Your task to perform on an android device: Look for the  wardrobe handles in the Hardware category in the TEMU app
Image 0: 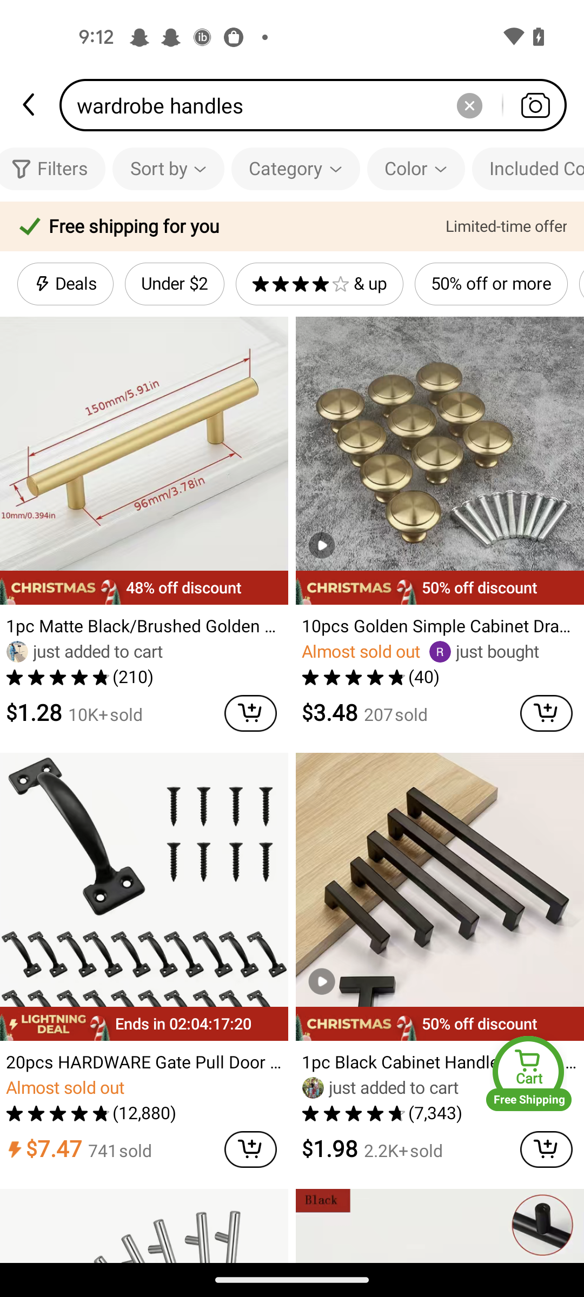
Click on the Filters tab
Step 0: click (62, 169)
Image 1: 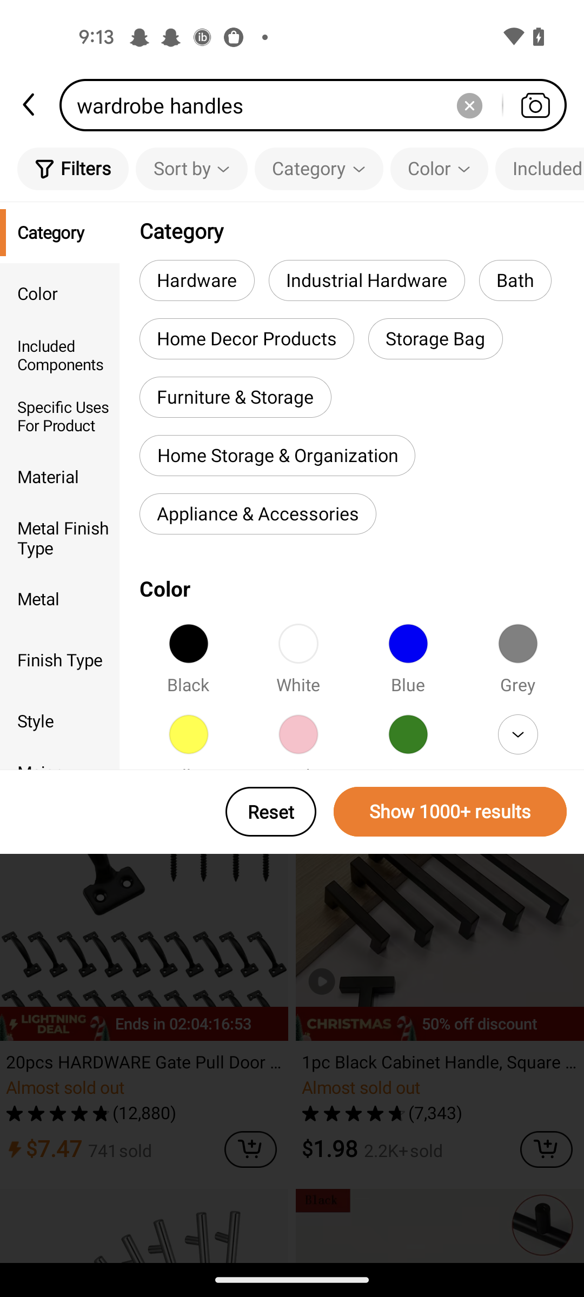
Click on the Hardware category
Step 1: click (174, 284)
Image 2: 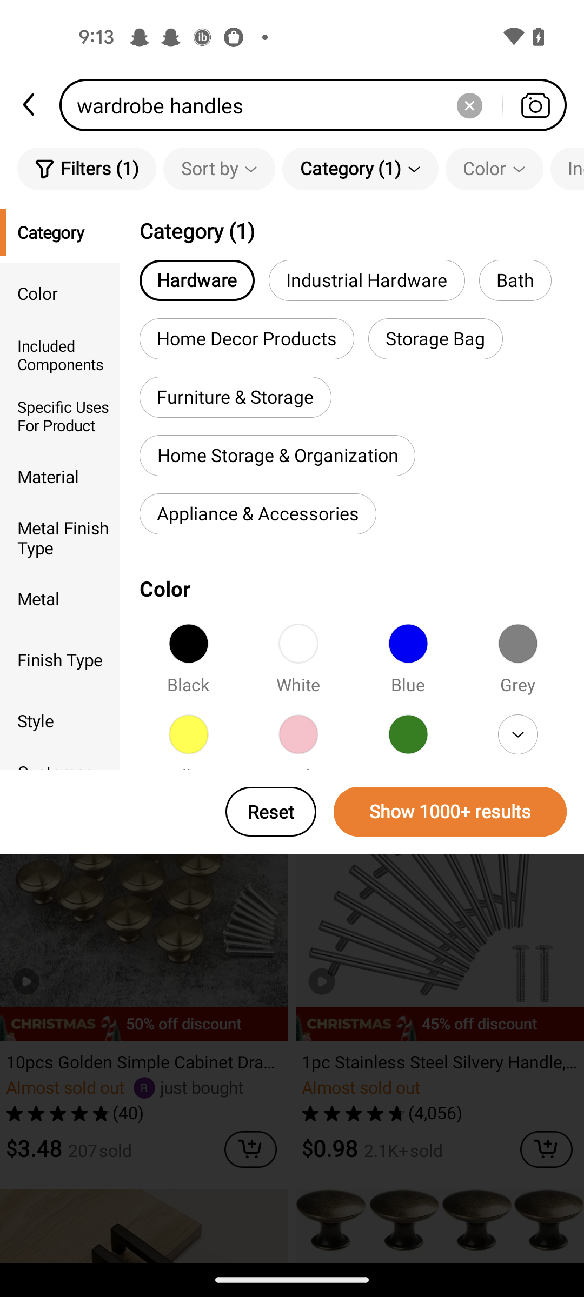
Click on the Show tab
Step 2: click (450, 811)
Image 3: 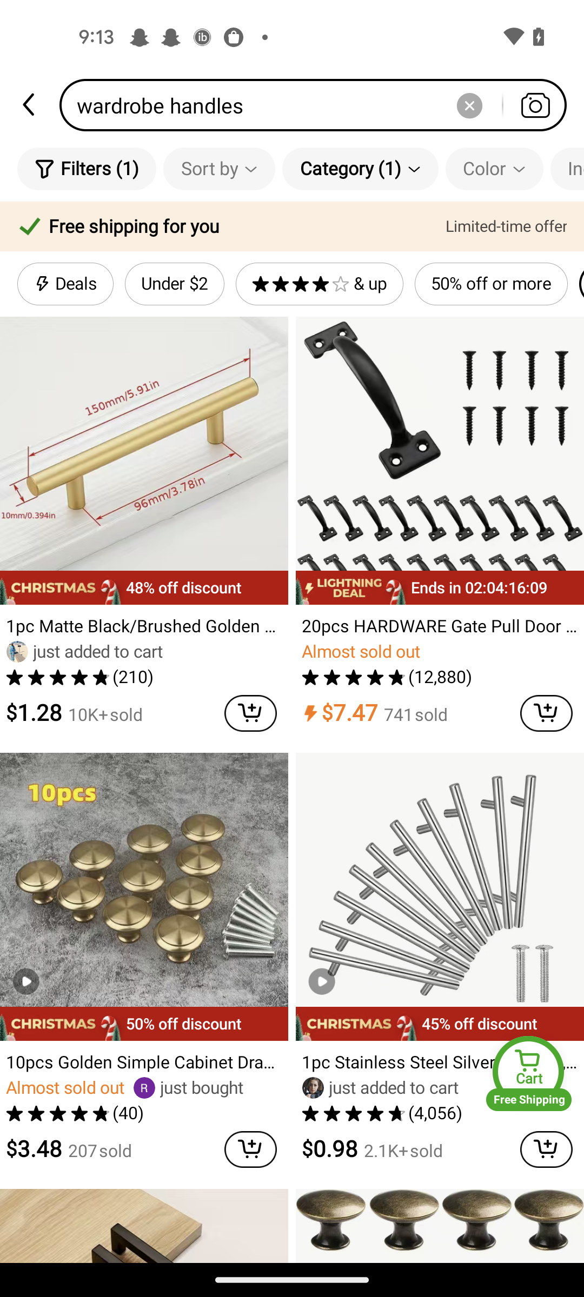
Swipe up
Step 3: scroll down